Your task to perform on an android device: I want to include Cole at my upcoming office party. Share the event at coledbwpersonatest@gmail.com.
Image 0: 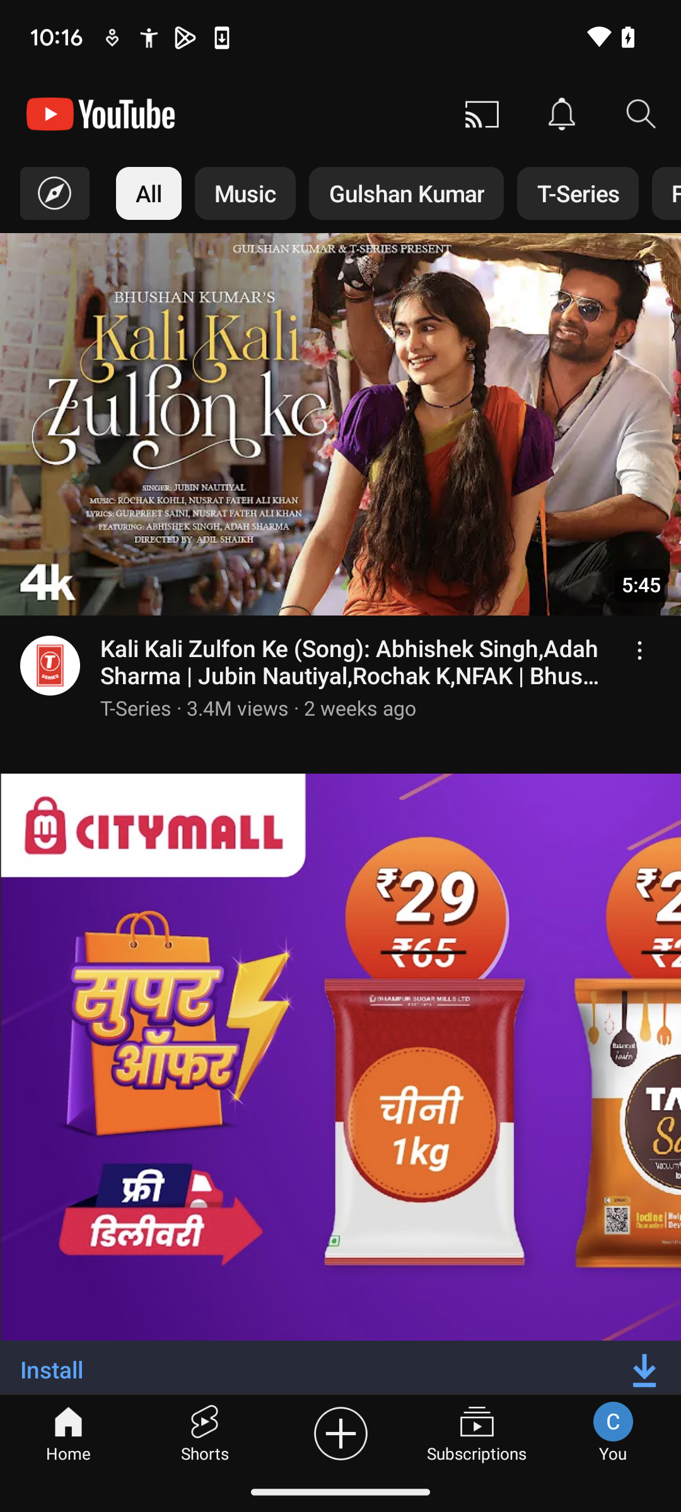
Open the calendar app.
Step 0: open app "Calendar"
Image 1: 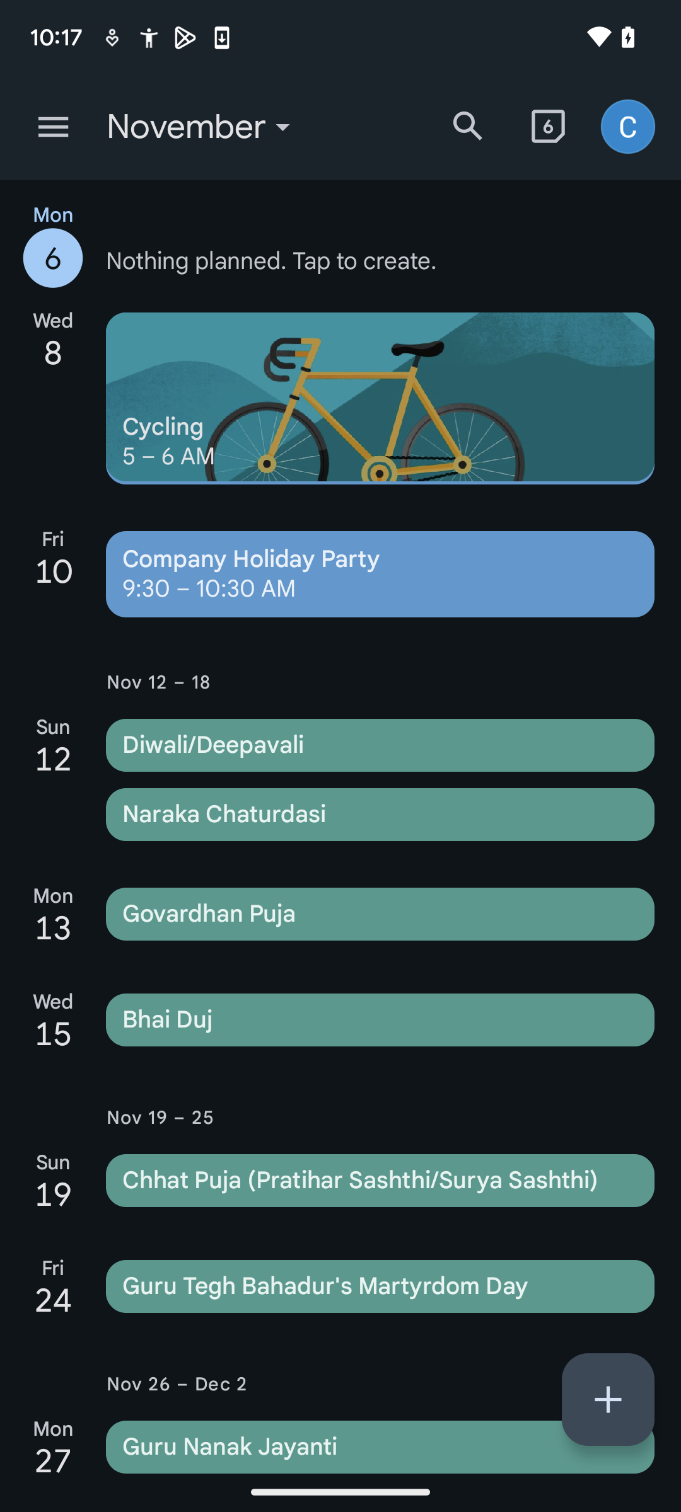
Click on the event, which is on November 10.
Step 1: click (380, 574)
Image 2: 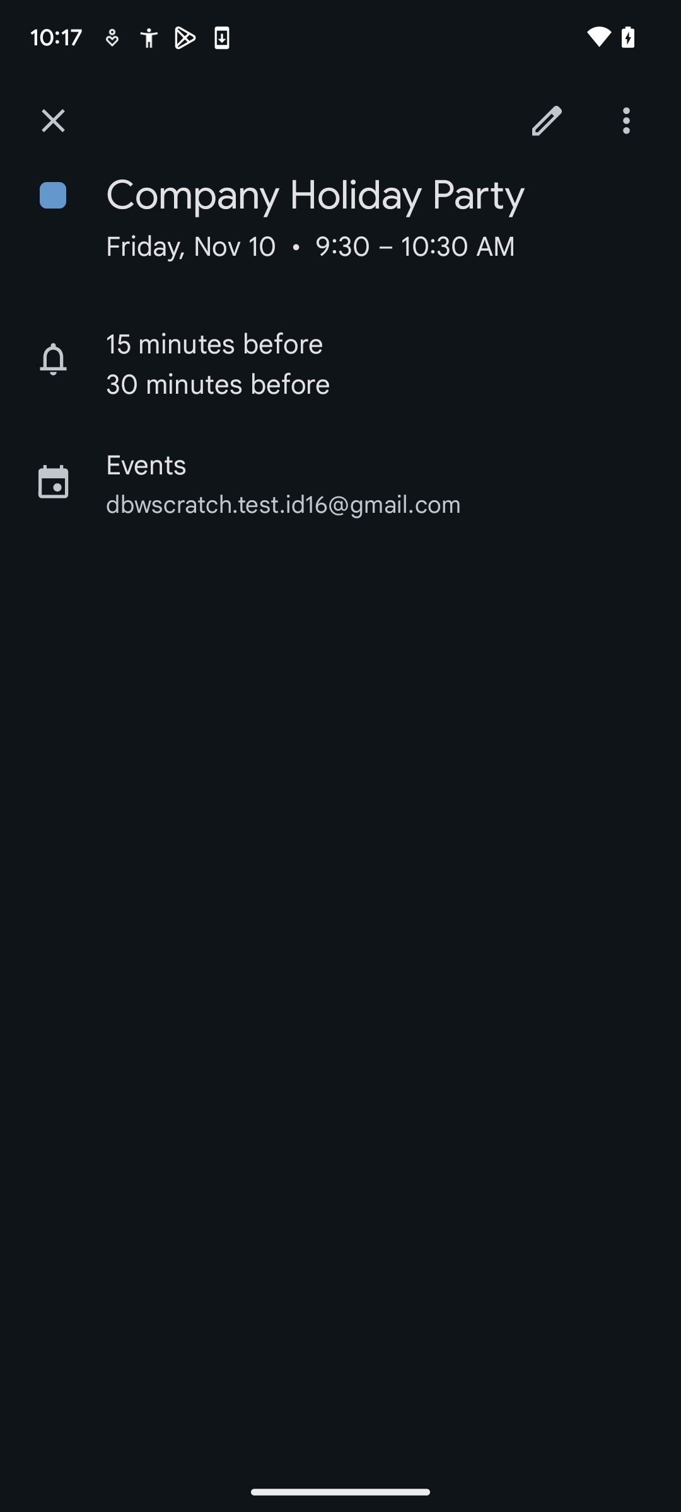
Select the pen icon at the top right corner.
Step 2: click (547, 120)
Image 3: 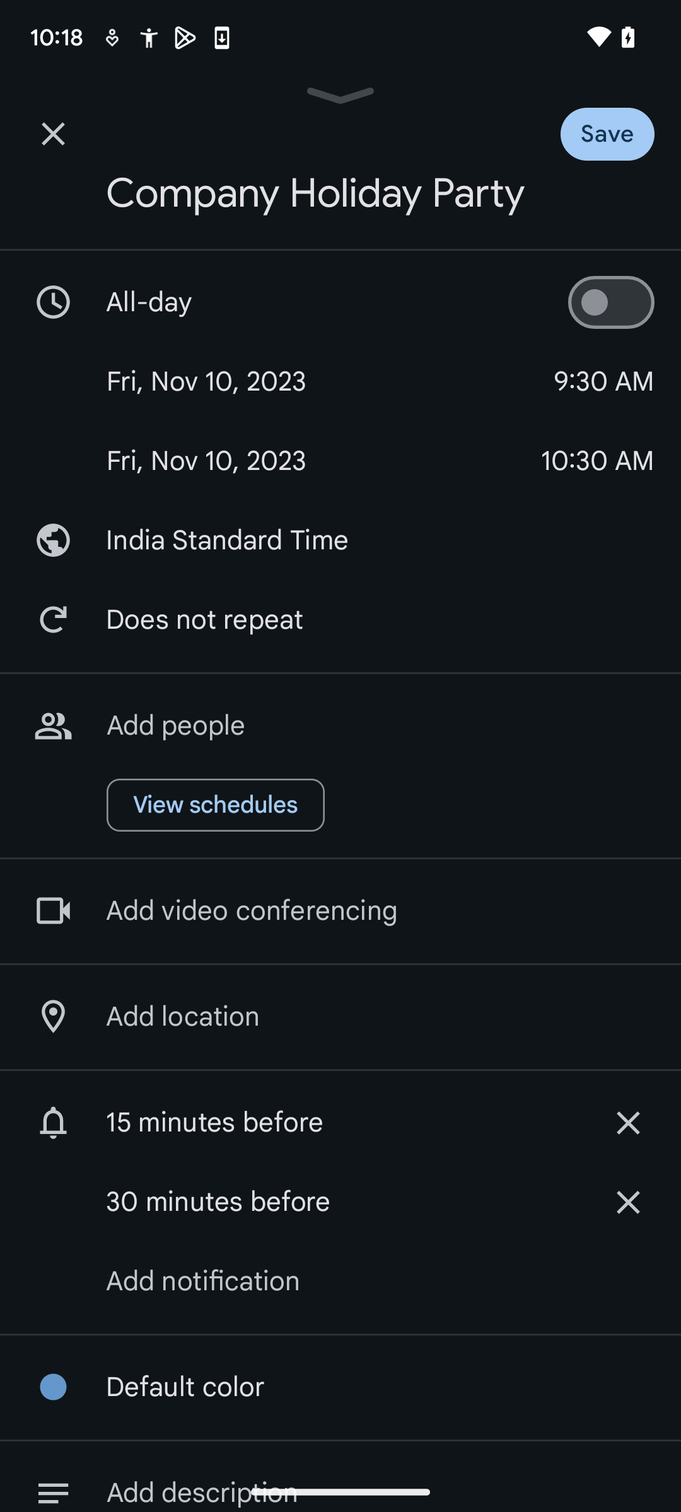
Click on the Add people button.
Step 3: click (340, 726)
Image 4: 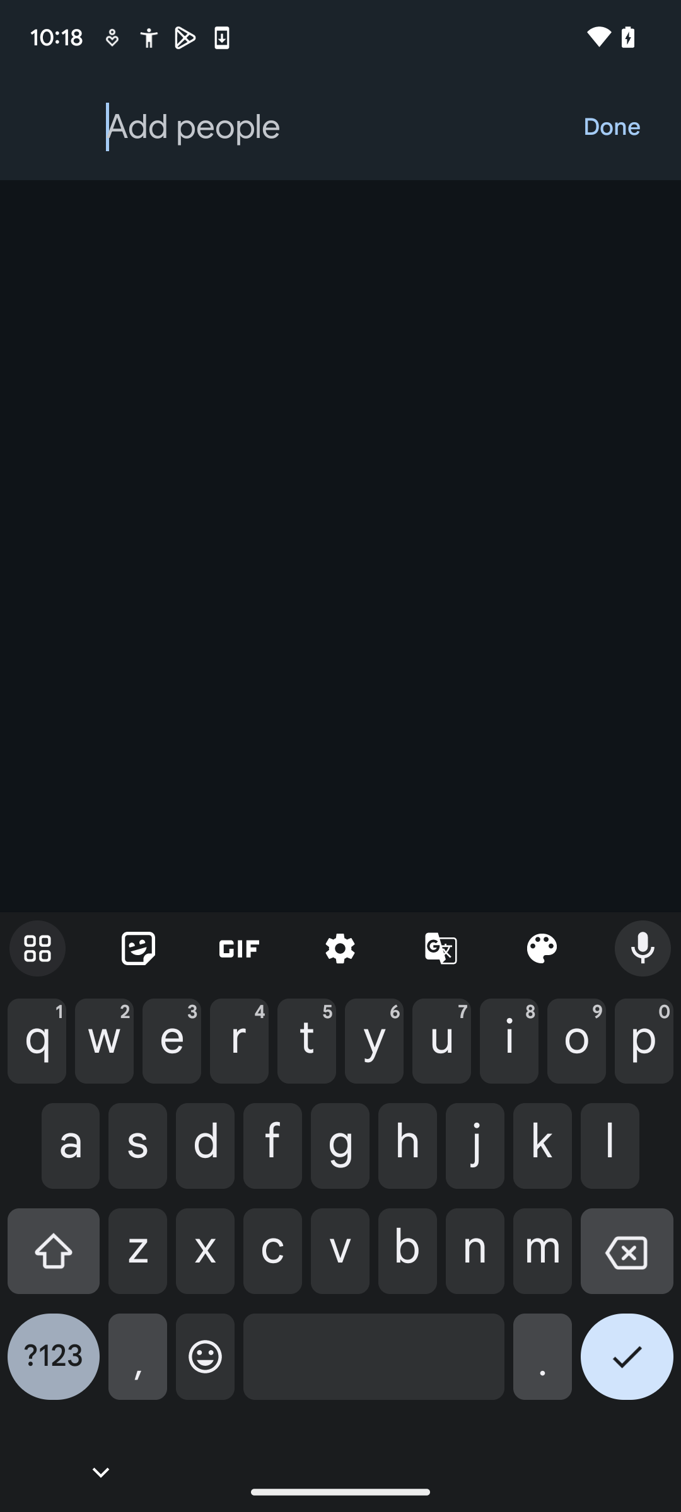
Enter the email of the person: coledbwpersonatest@gmail.com.
Step 4: type "coledbwpersonatest@gmail.com."
Image 5: 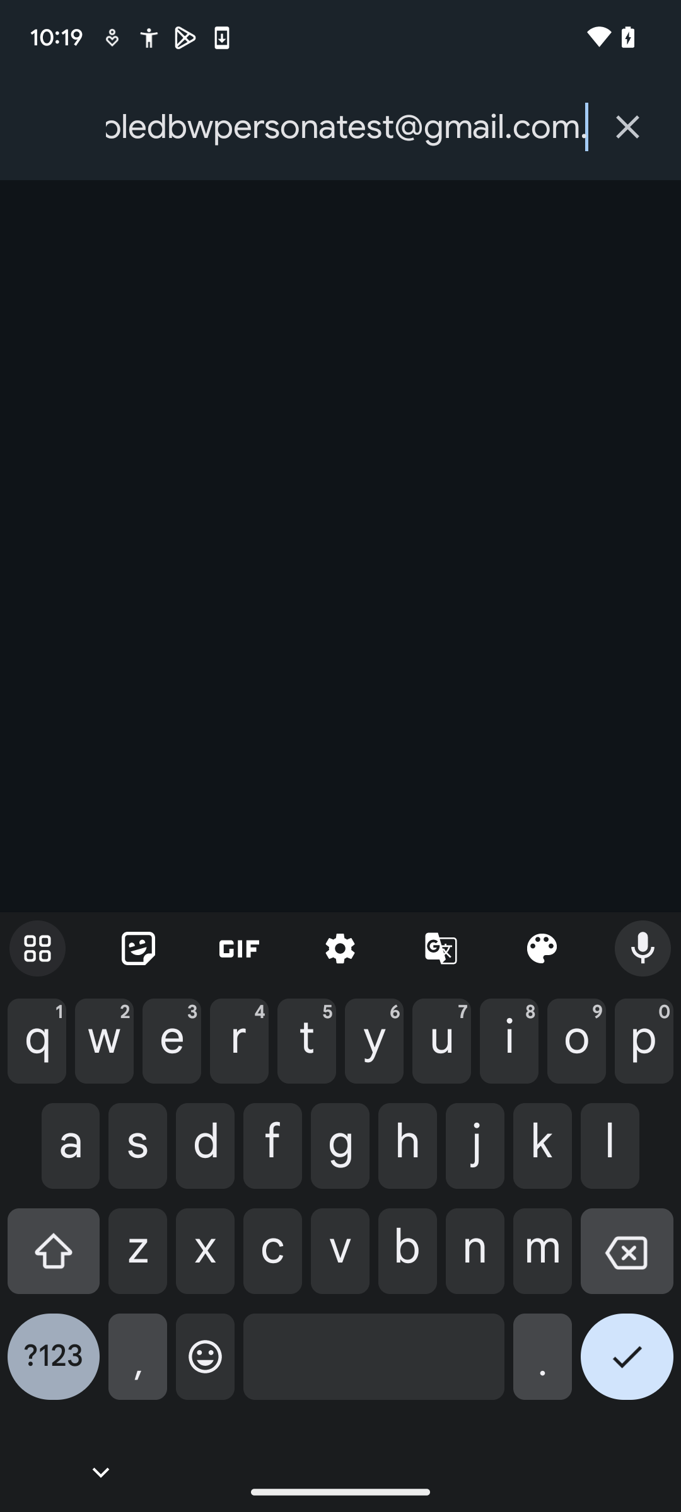
Enter the email of the person: coledbwpersonatest@gmail.com.
Step 5: wait
Image 6: 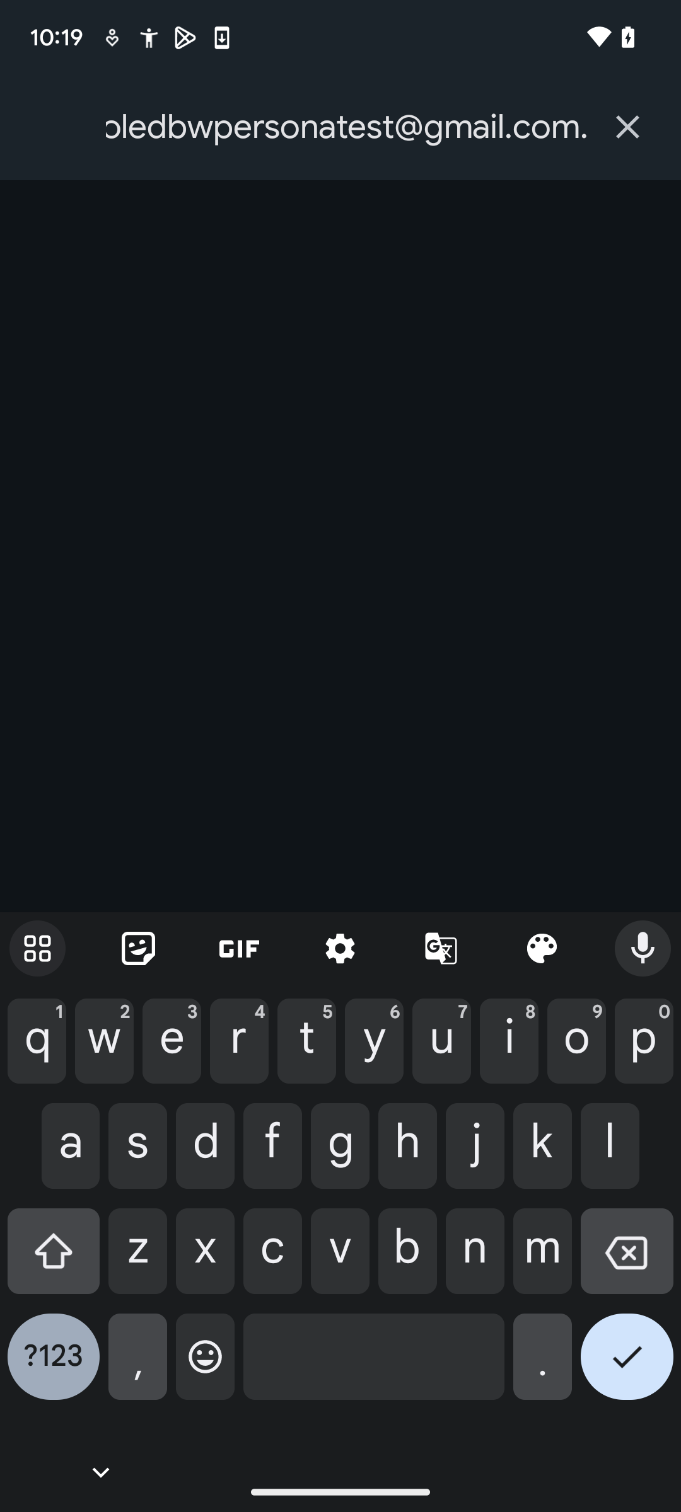
Enter the email of the person: coledbwpersonatest@gmail.com.
Step 6: type "coledbwpersonatest@gmail.com"
Image 7: 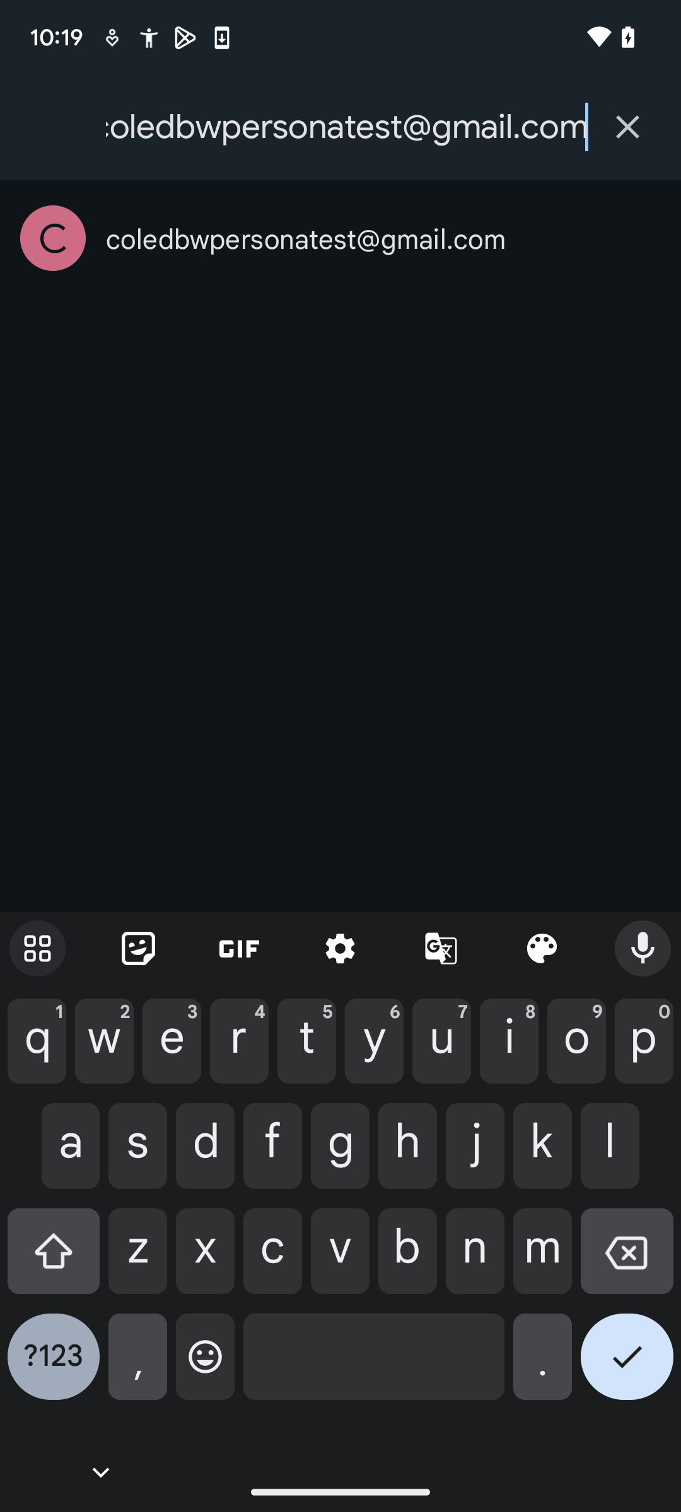
Click on the first option.
Step 7: click (306, 239)
Image 8: 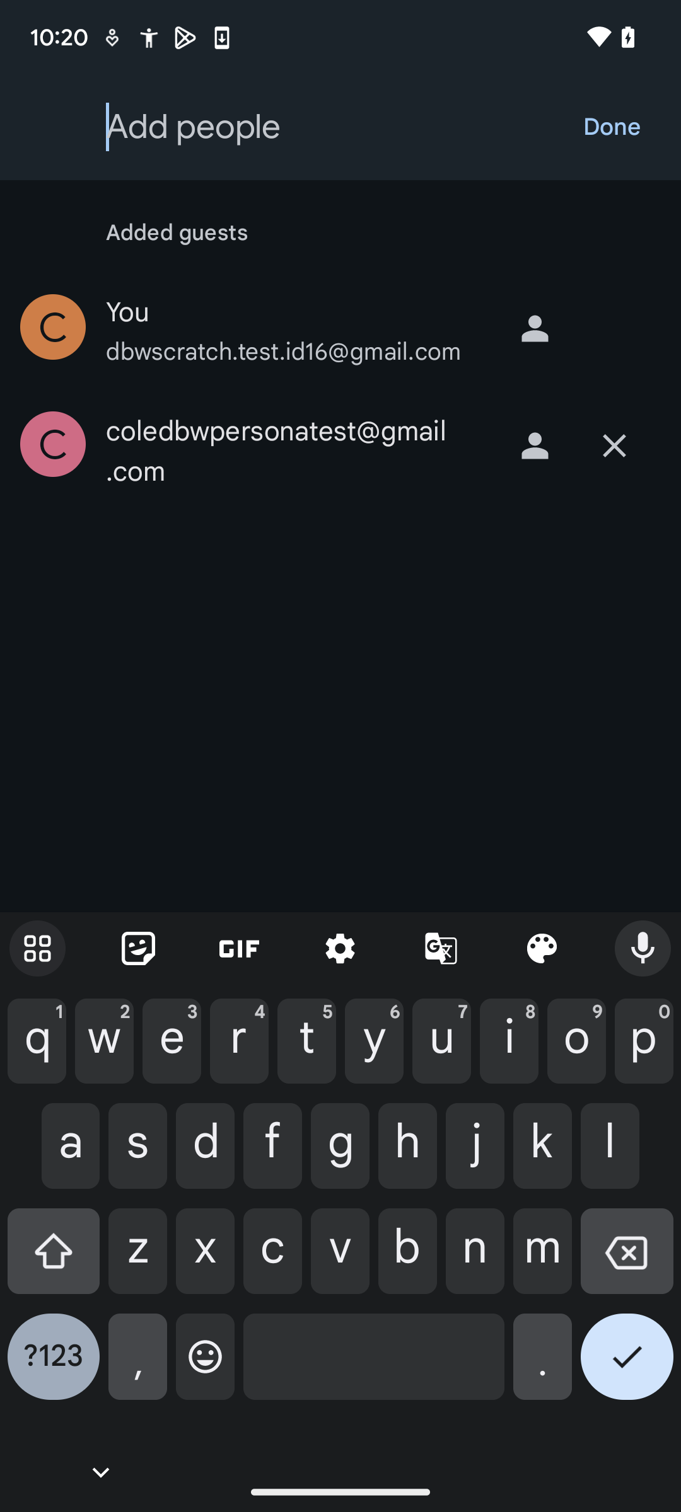
Click on the Done button at the top right corner.
Step 8: click (612, 127)
Image 9: 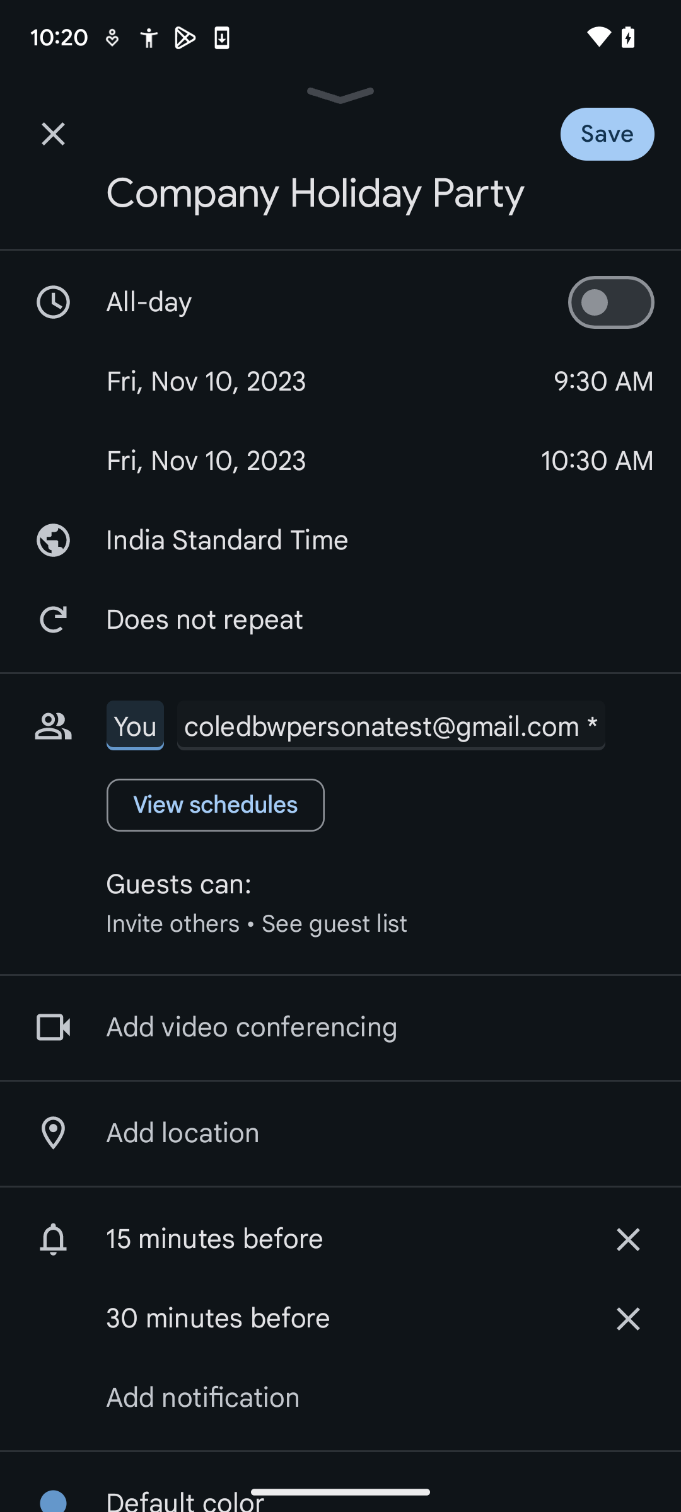
Click on the save button.
Step 9: click (634, 127)
Image 10: 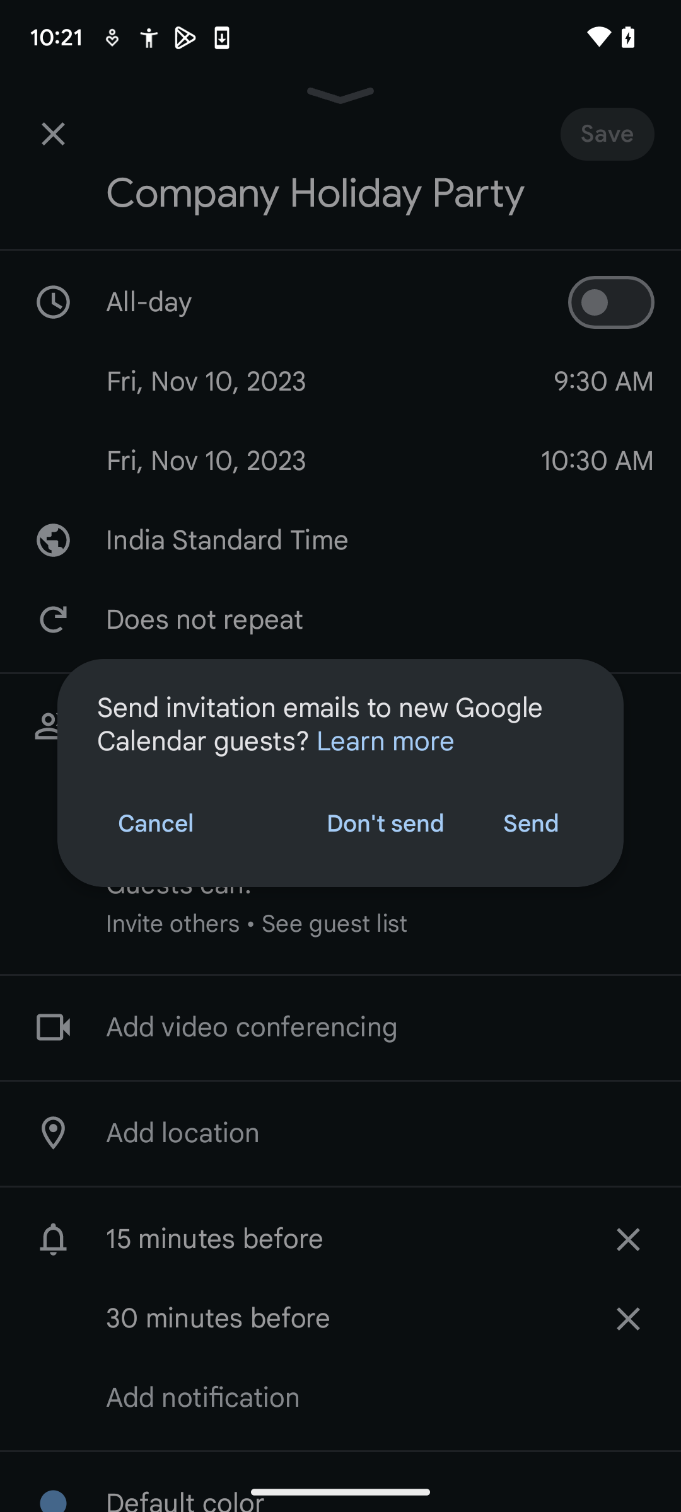
Select the send button.
Step 10: click (530, 824)